Your task to perform on an android device: Copy the Typhoon pdf file to the internal storage folder named novels in the files by Google app.
Image 0: 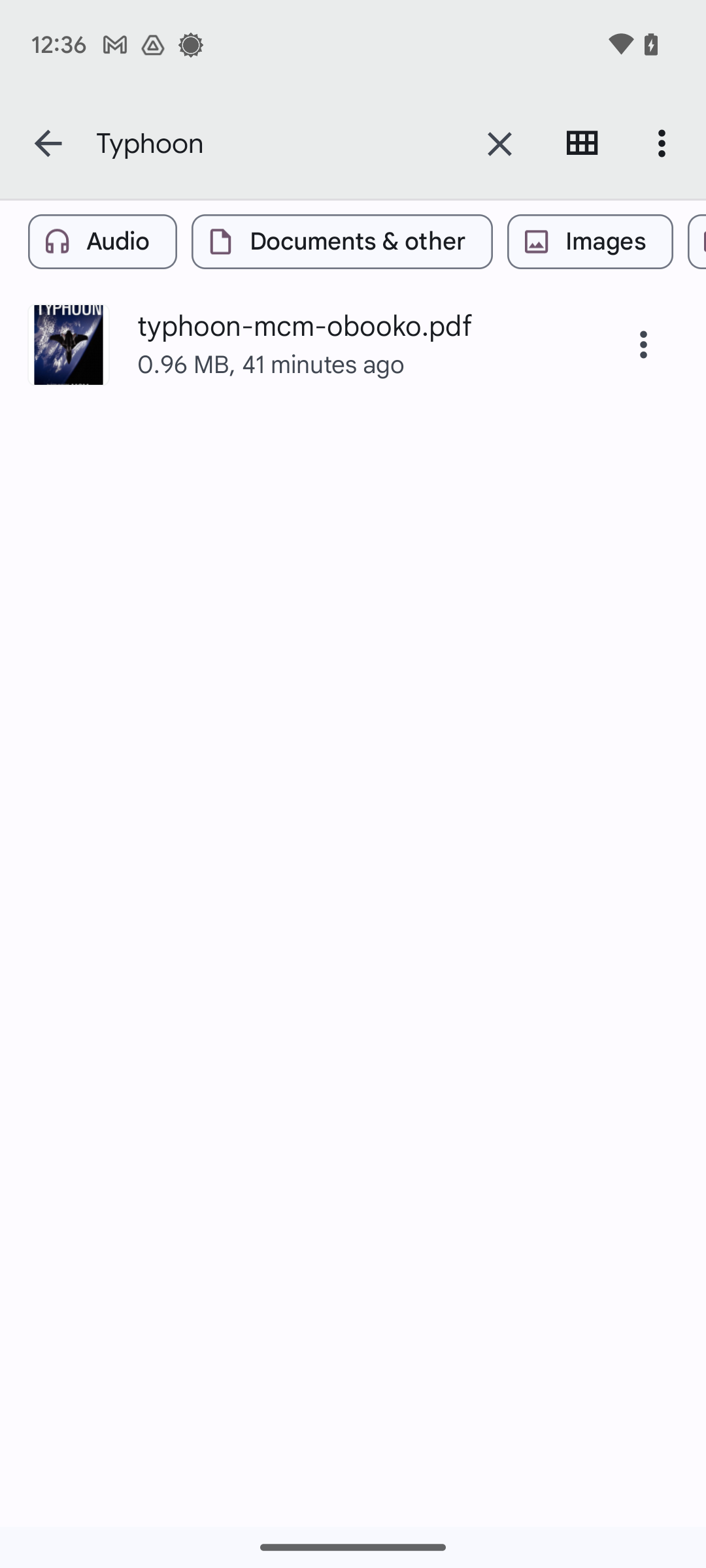
Click on the three-dot icon on the right side of the file.
Step 0: click (643, 344)
Image 1: 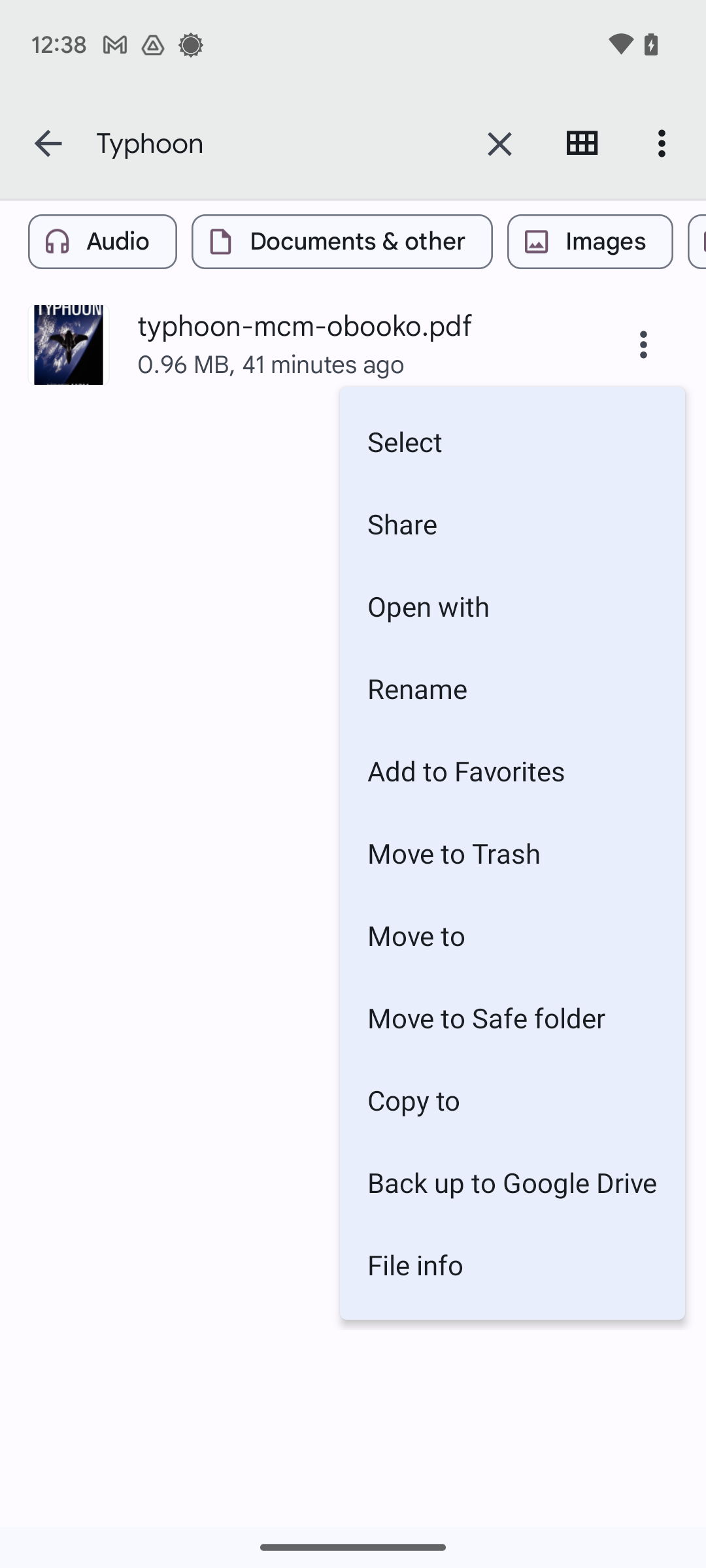
Click on Copy to option.
Step 1: click (512, 1100)
Image 2: 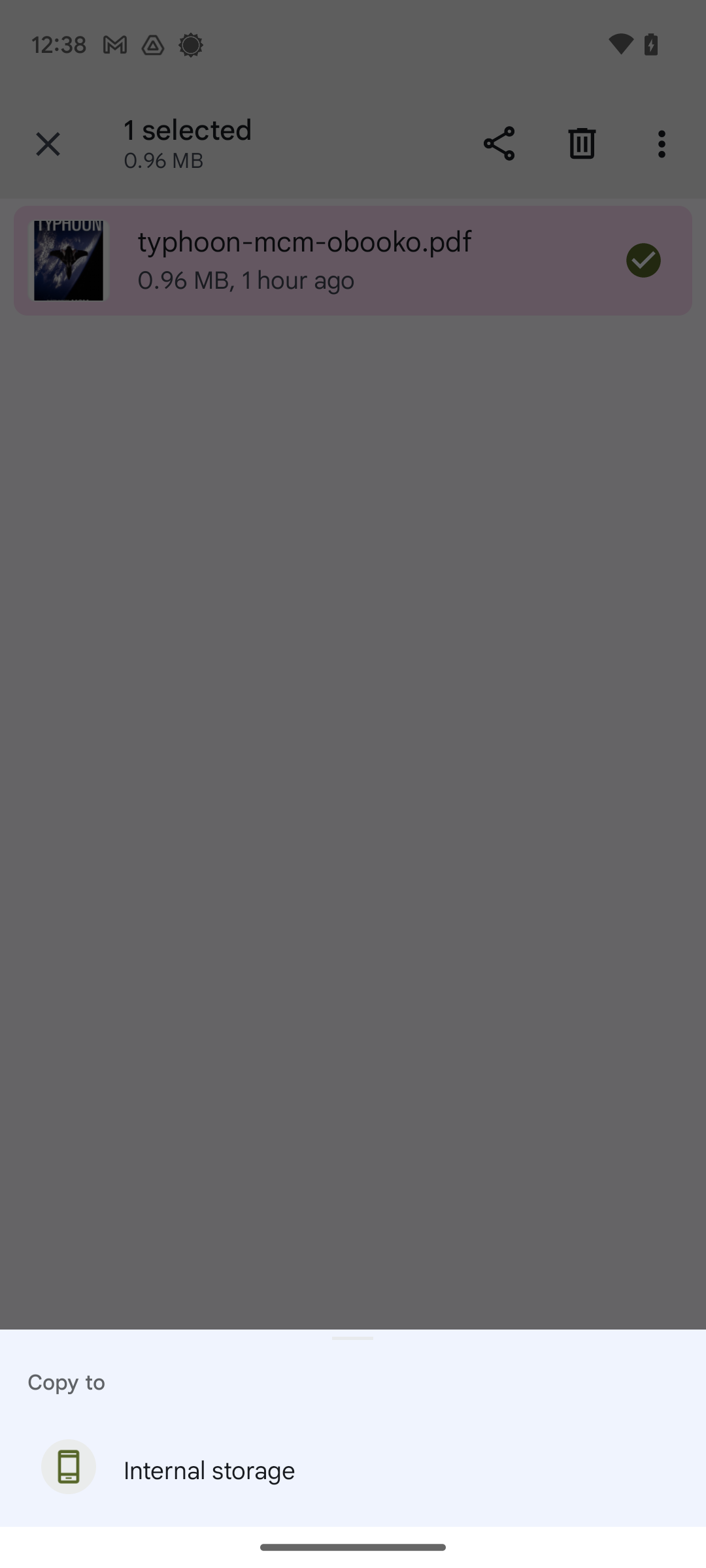
At the bottom of the screen, click on the Internal Storage tab.
Step 2: click (353, 1471)
Image 4: 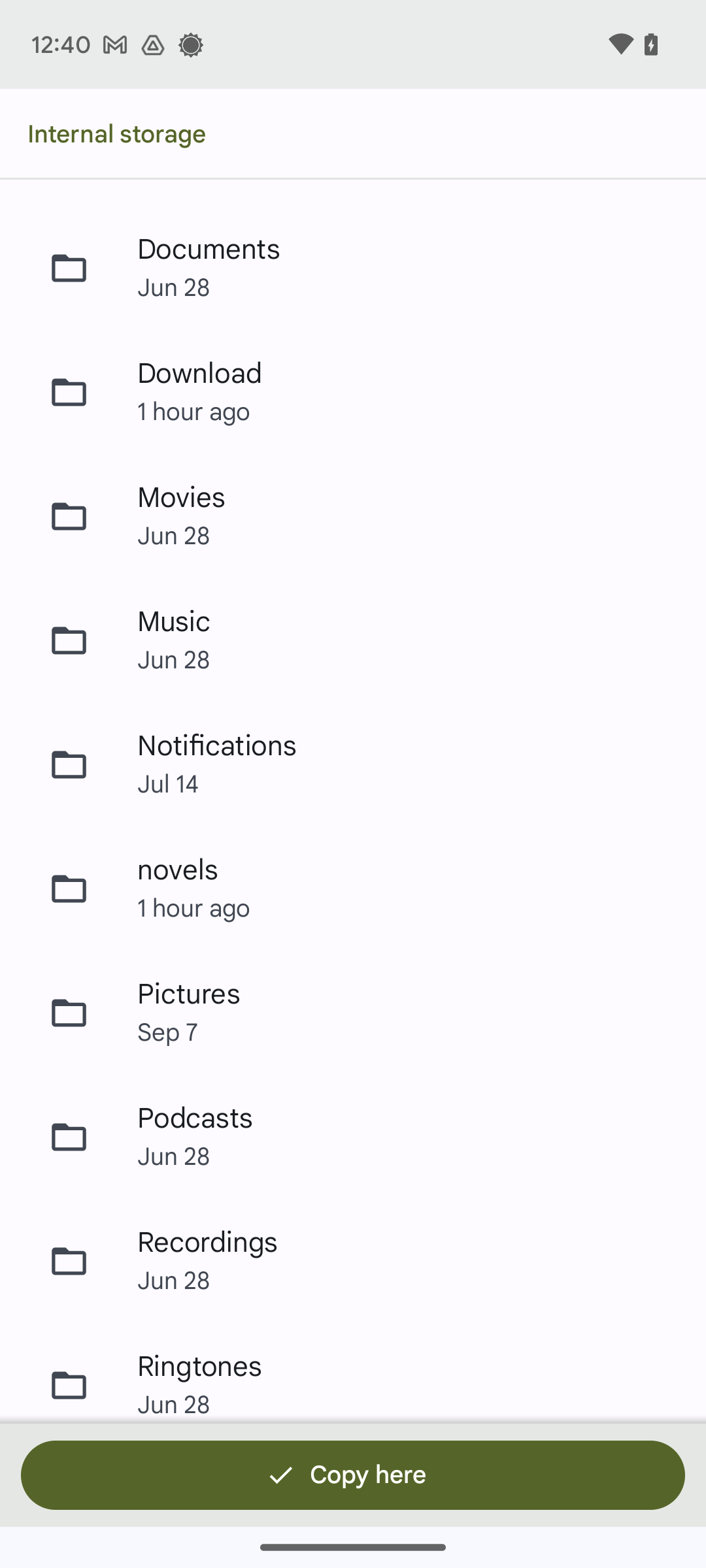
Click on the novels folder.
Step 4: click (353, 888)
Image 5: 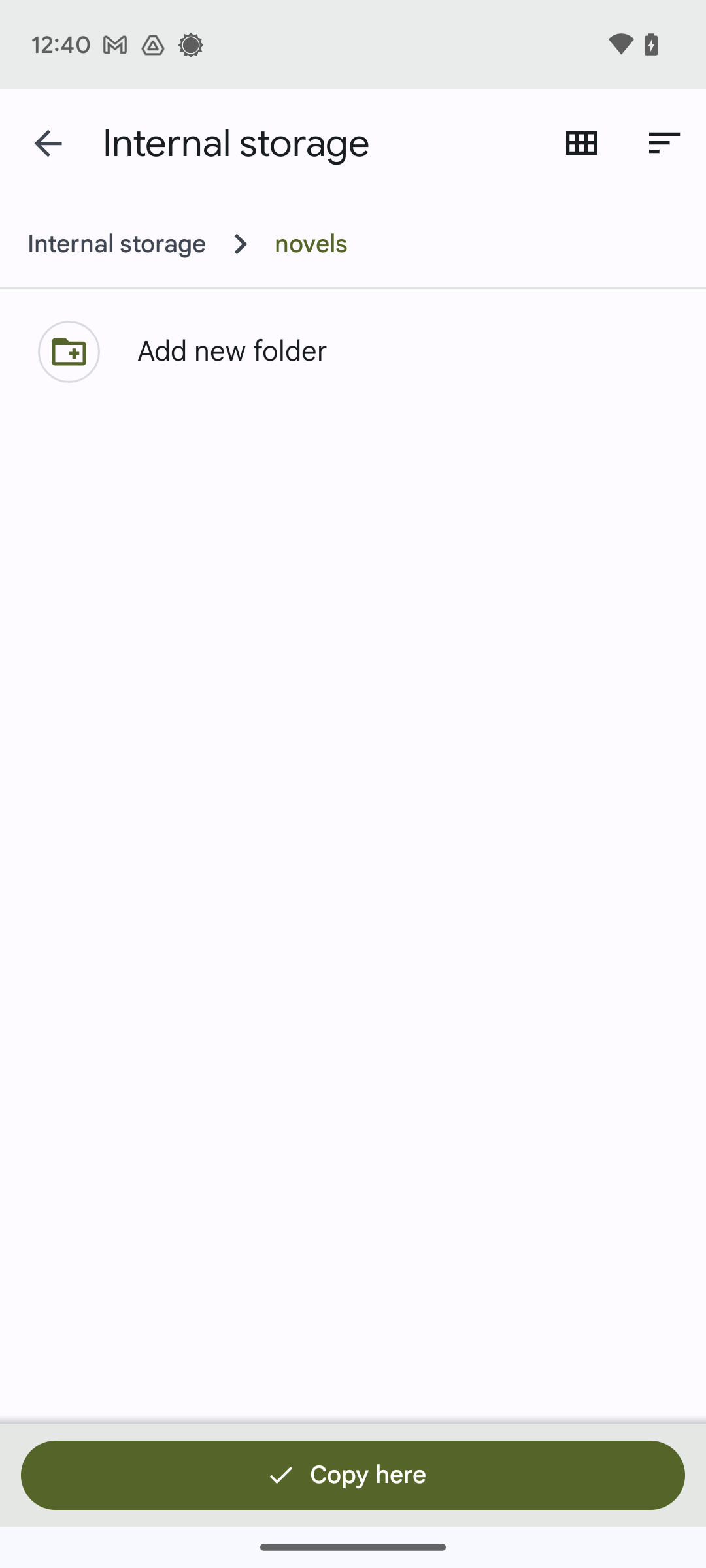
At the bottom of the screen, click on the Copy Here tab.
Step 5: click (352, 1475)
Image 6: 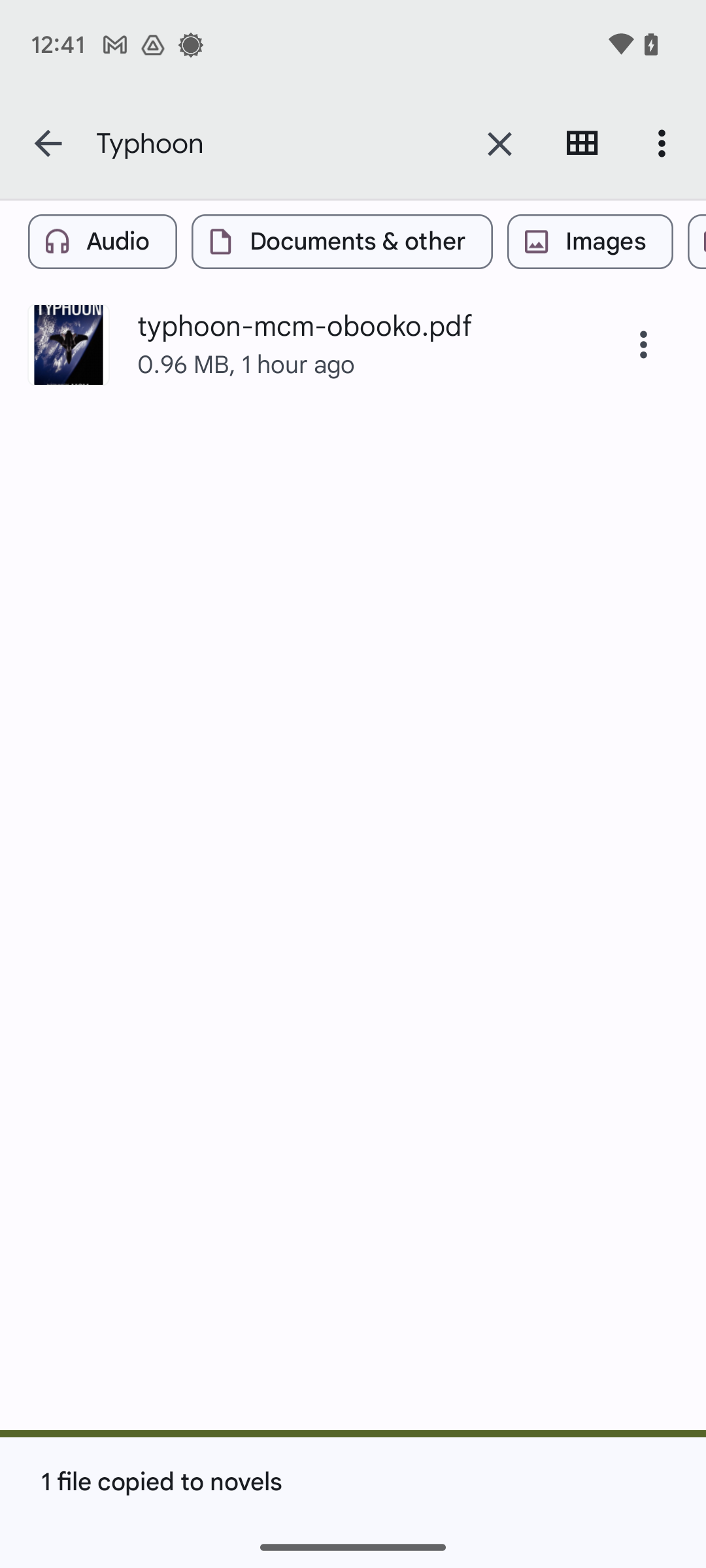
At the bottom of the screen, click on the Copy Here tab.
Step 6: wait